Your task to perform on an android device: I will share the weather update with my son Evan Kramer at his email address, evankramer@gmail.com, on the WeatherNow app.
Image 0: 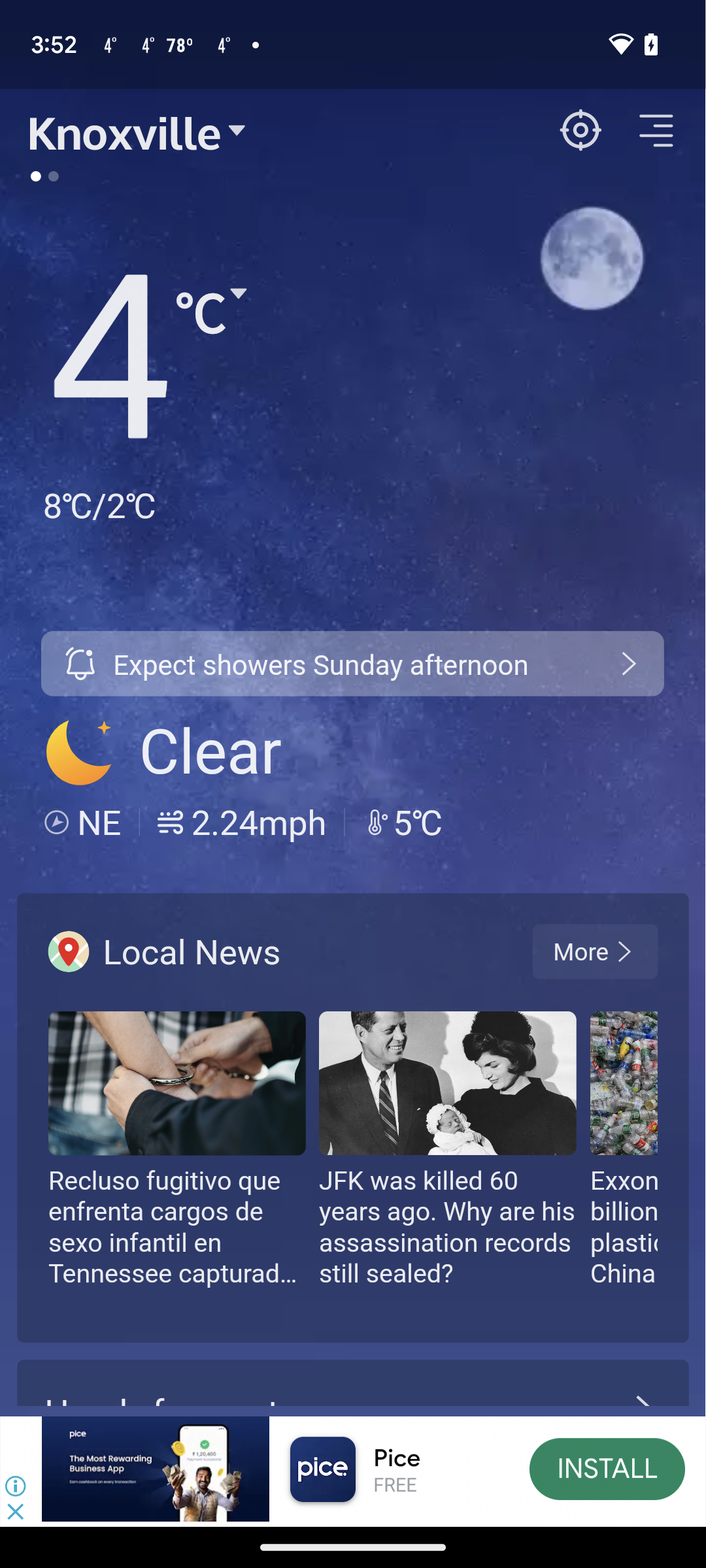
Click on the toggle button at the top
Step 0: click (650, 130)
Image 1: 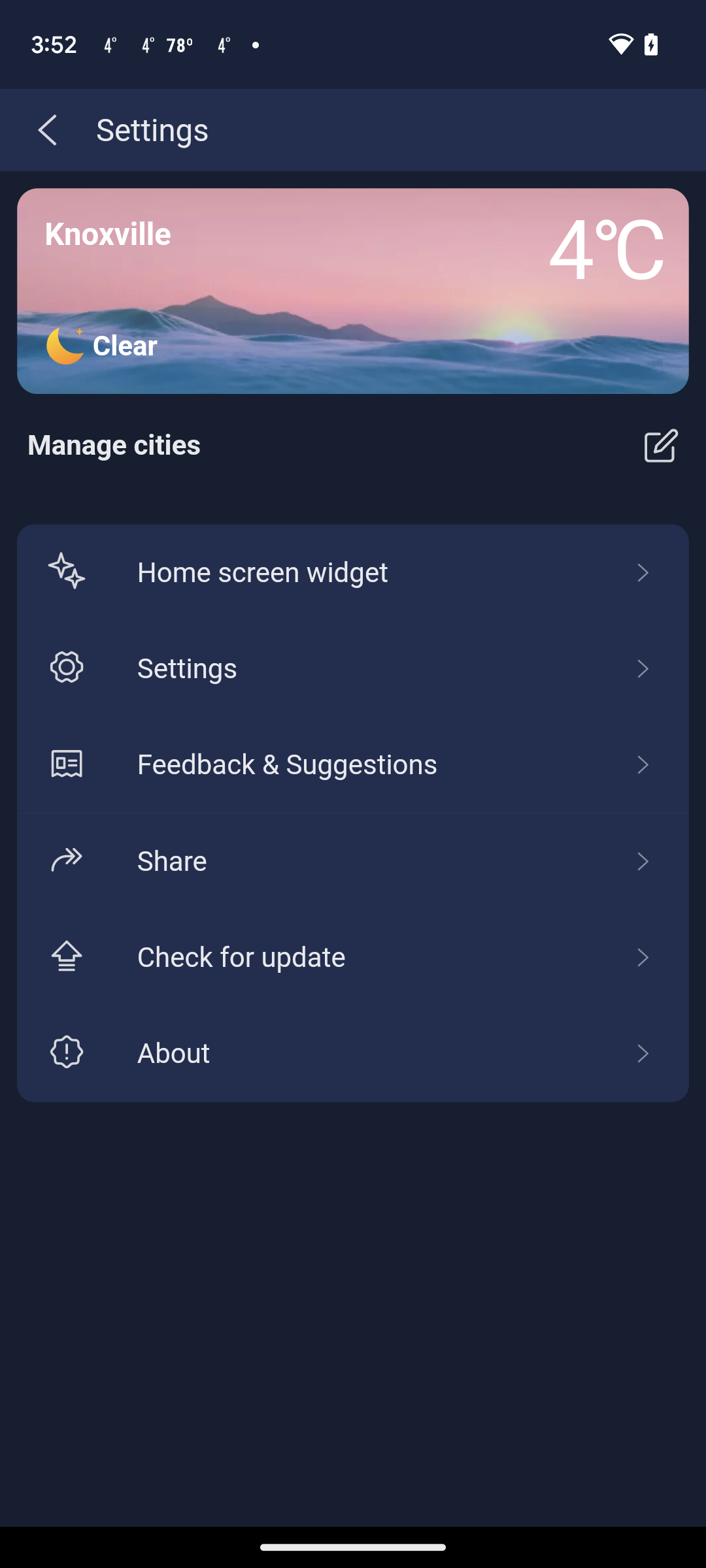
Click on share
Step 1: click (352, 861)
Image 2: 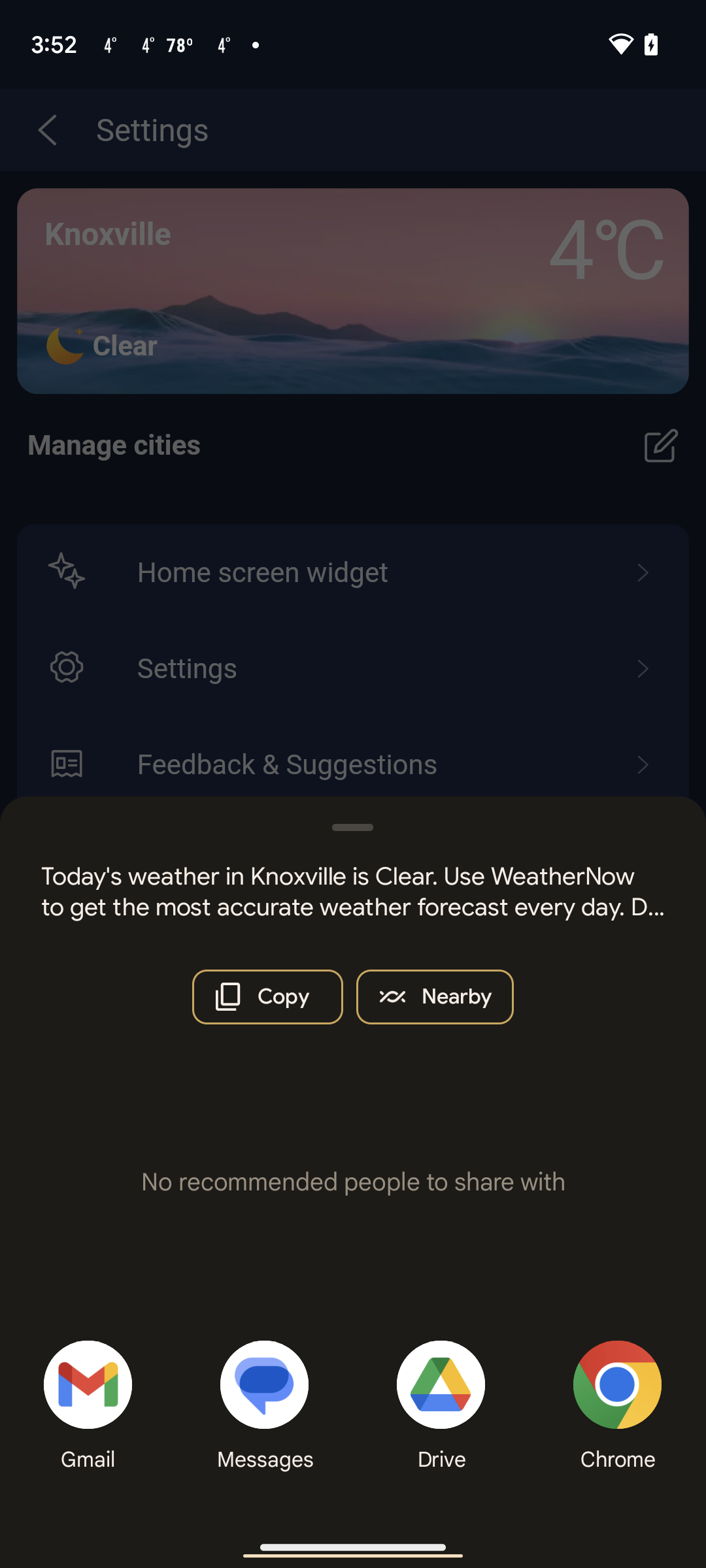
Click on gmail
Step 2: click (81, 1408)
Image 3: 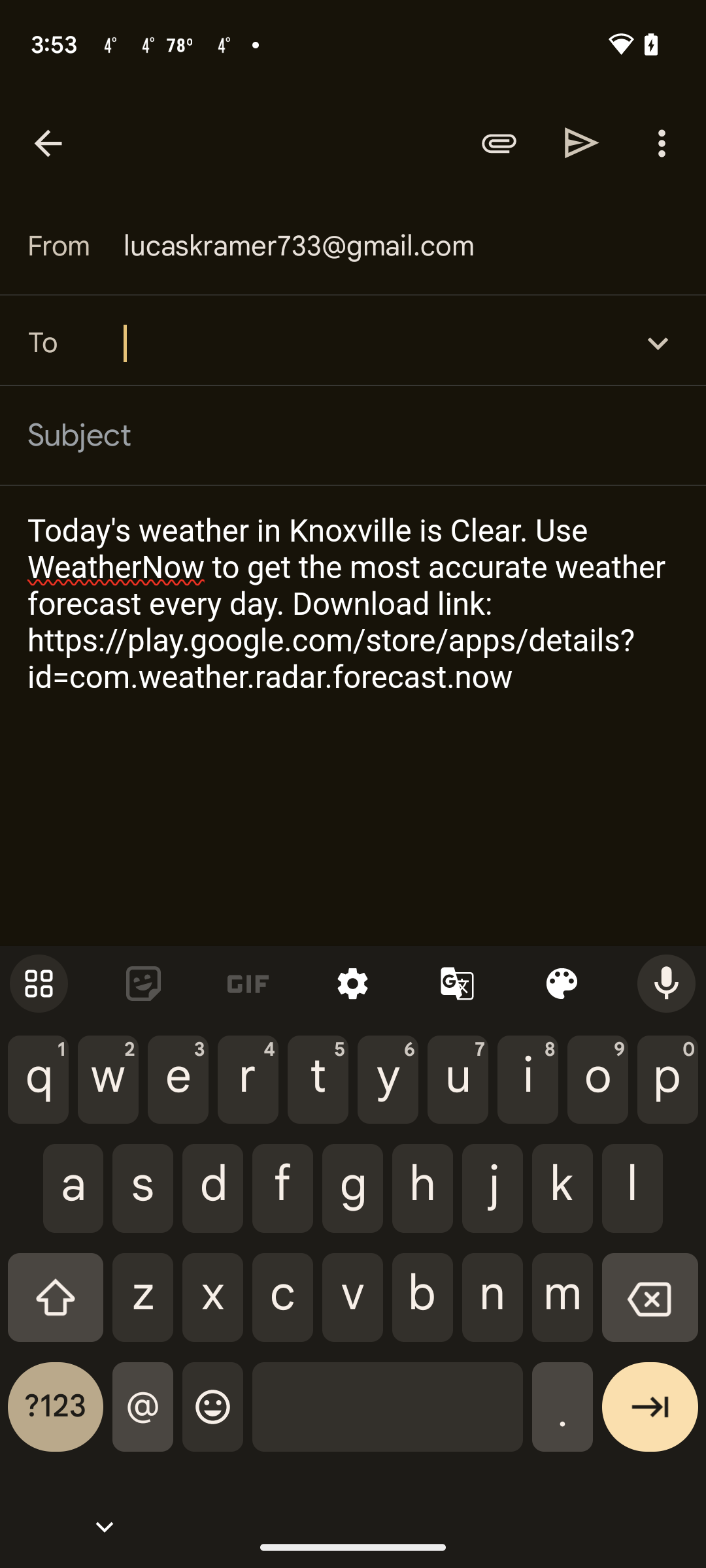
Enter evankramer@gmail.com
Step 3: type "evankramer@gmail.com"
Image 4: 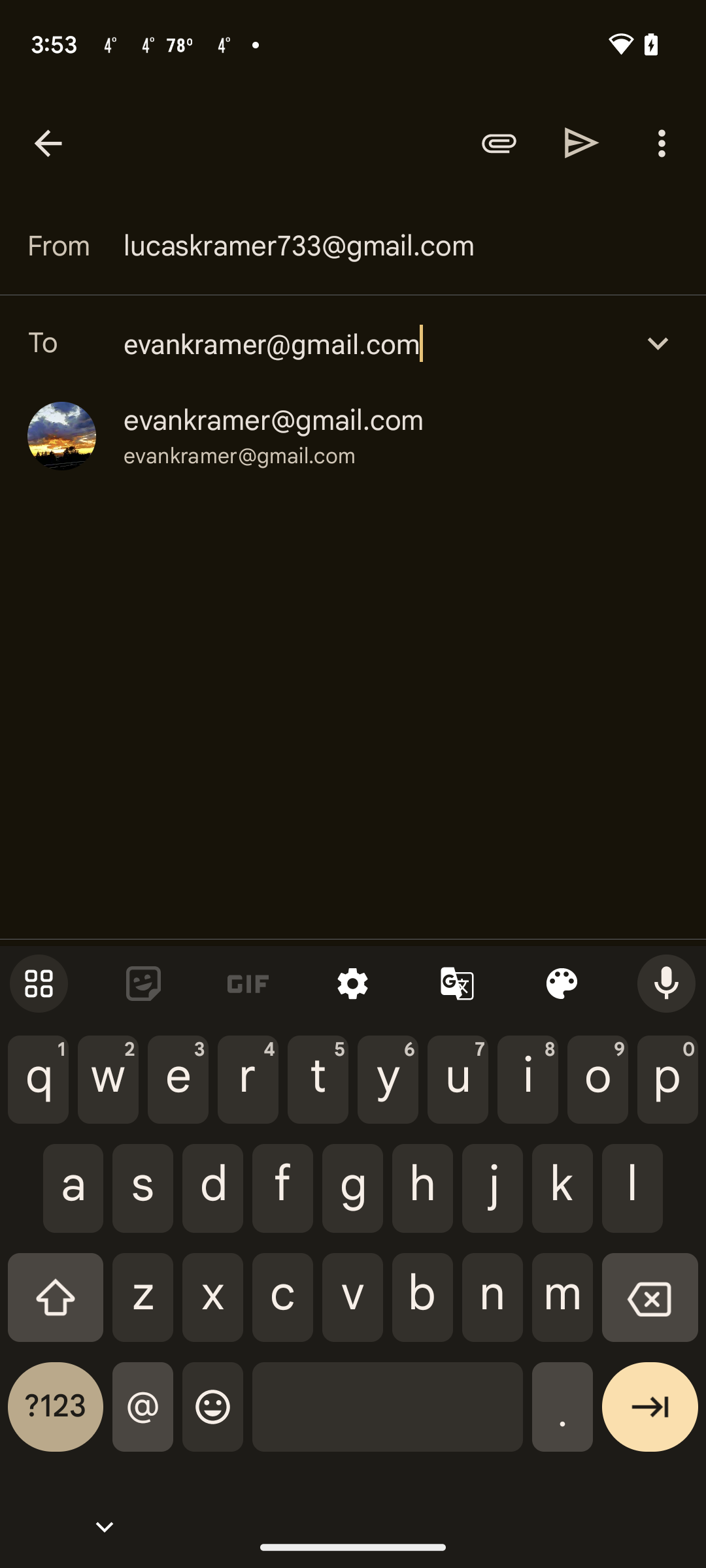
Select evan kramer
Step 4: click (273, 420)